Your task to perform on an android device: Go to the Quickey Calculator app and perform an operation.
Image 0: 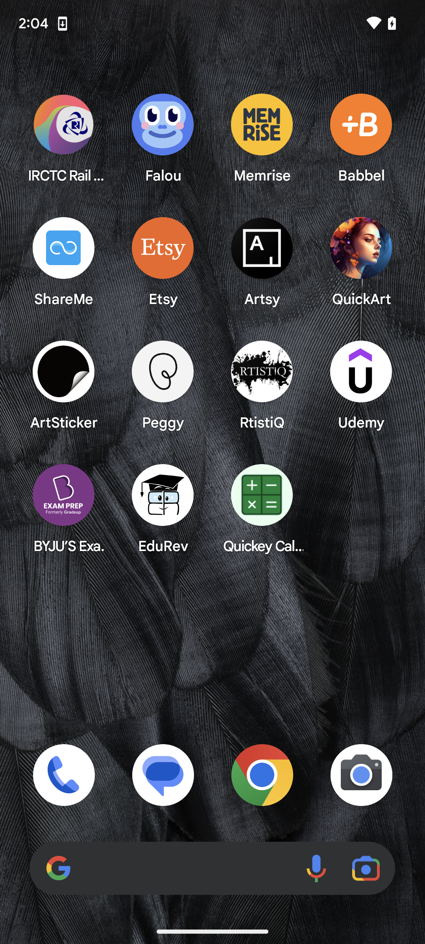
Open the Quickey Calculator app.
Step 0: open app "Quickey Calculator"
Image 1: 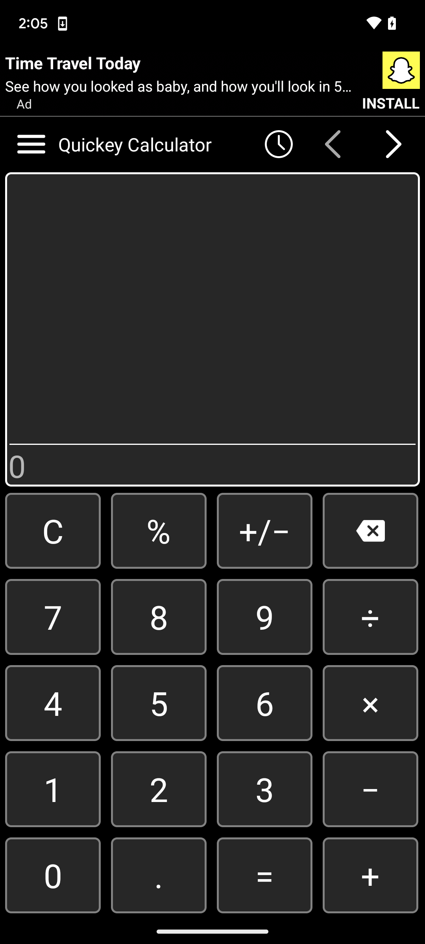
Put the number 240
Step 1: click (170, 789)
Image 2: 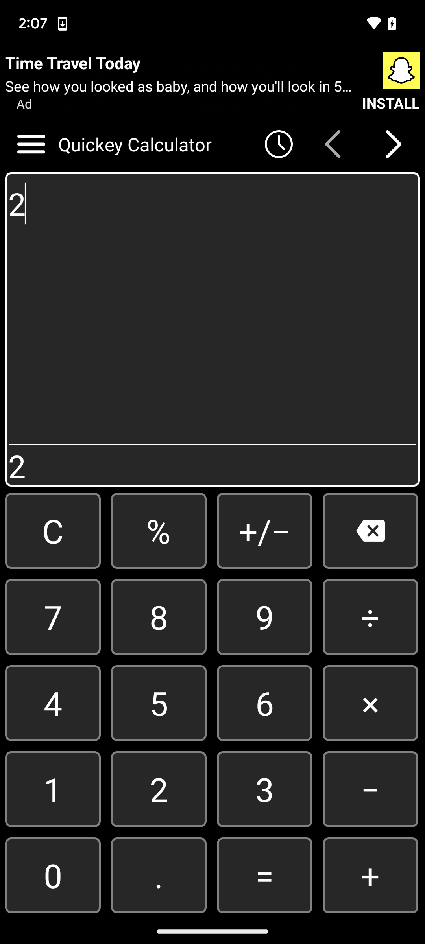
Put the number 240
Step 2: click (52, 702)
Image 3: 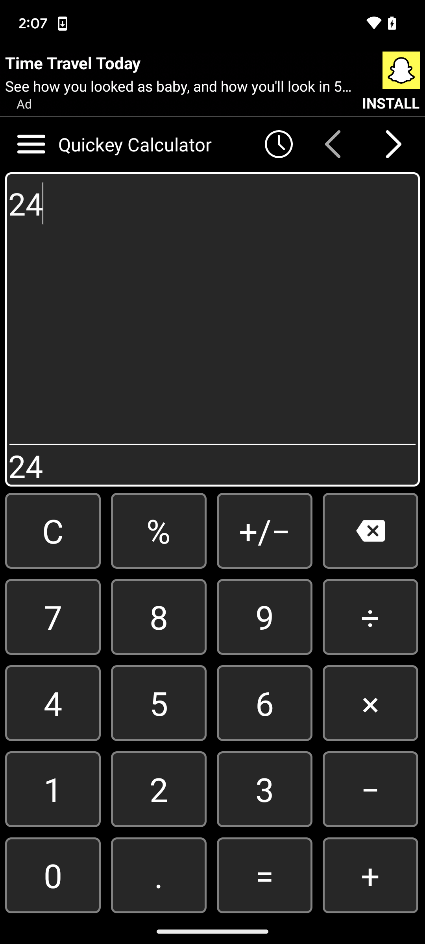
Put the number 240
Step 3: click (52, 875)
Image 4: 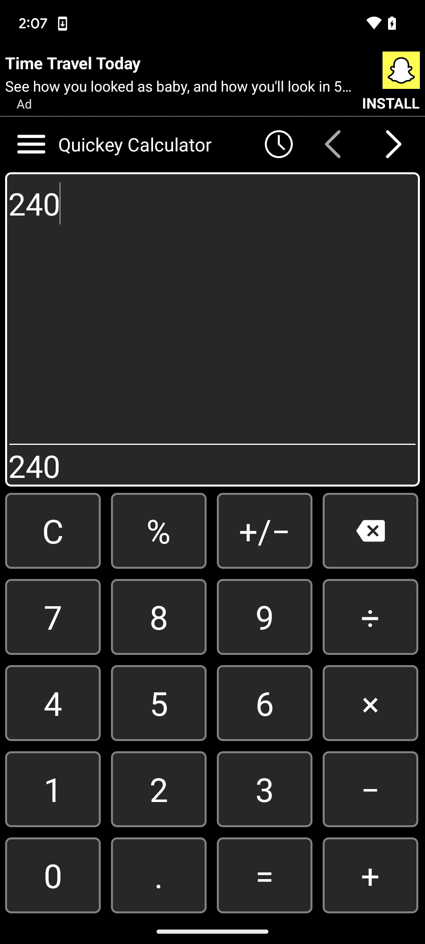
Tap on the add icon present on screen.
Step 4: click (366, 875)
Image 5: 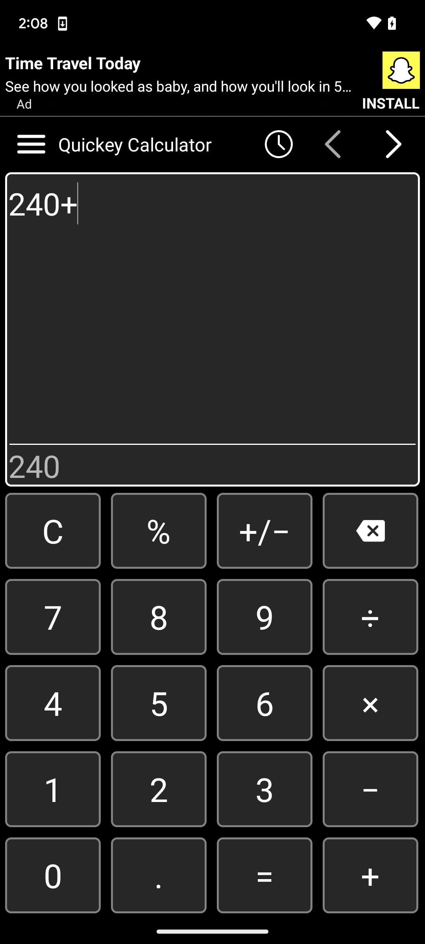
Put the next number on screen.
Step 5: click (164, 790)
Image 6: 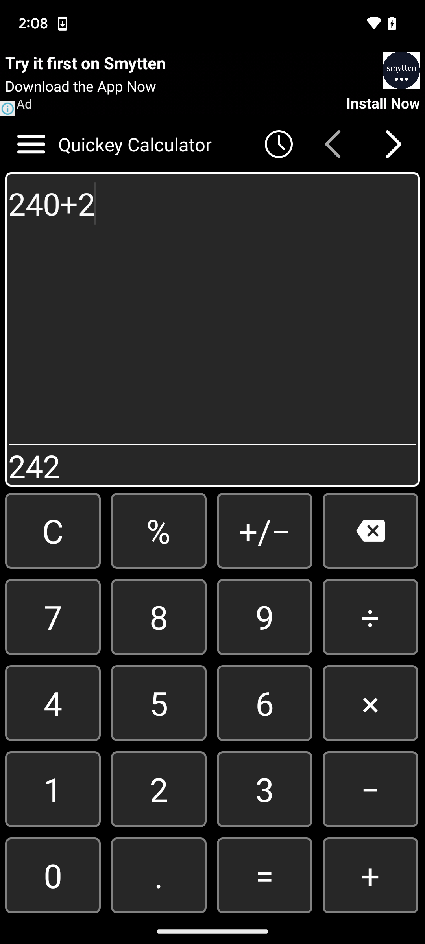
Put the next number on screen.
Step 6: click (61, 884)